Your task to perform on an android device: In the Medito app, In order to improve my meditation, I would want to listen to sounds of nature.
Image 0: 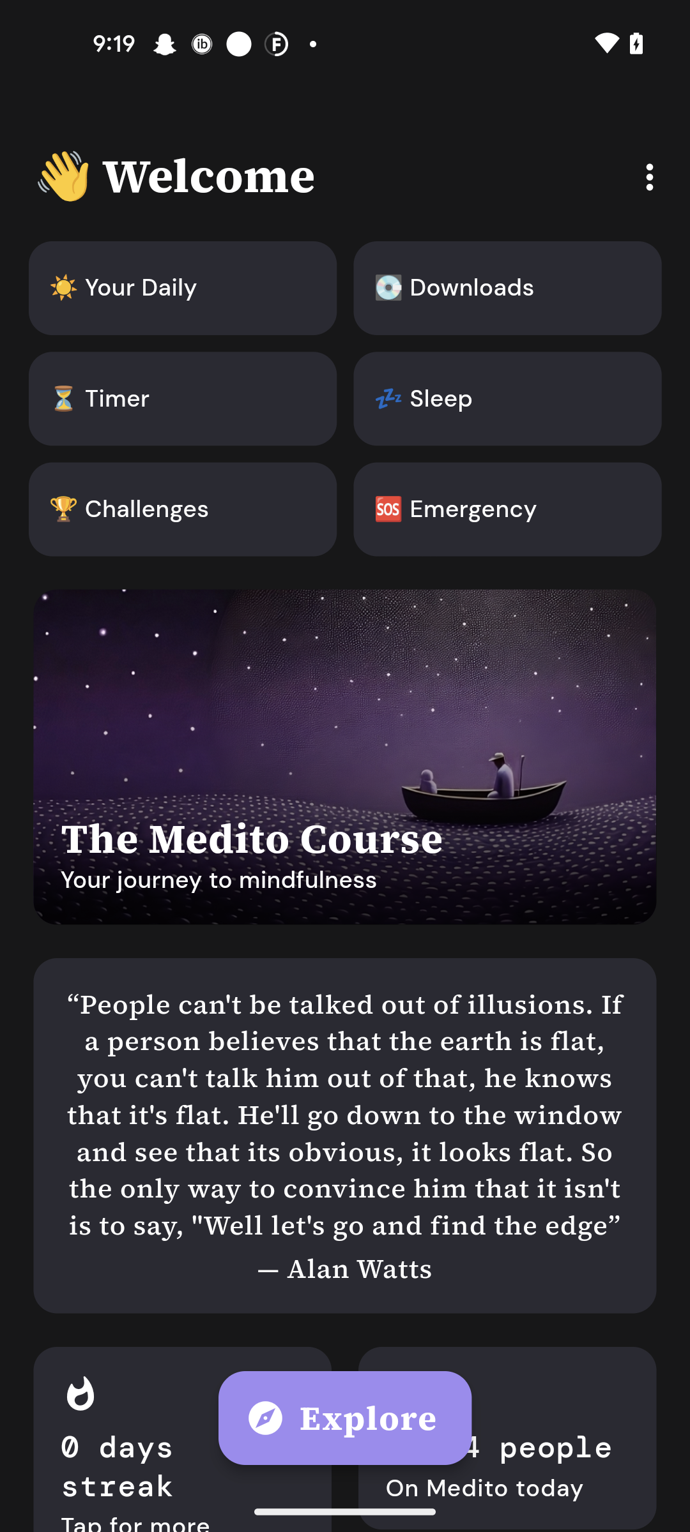
Click on the medito course 
Step 0: click (345, 757)
Image 1: 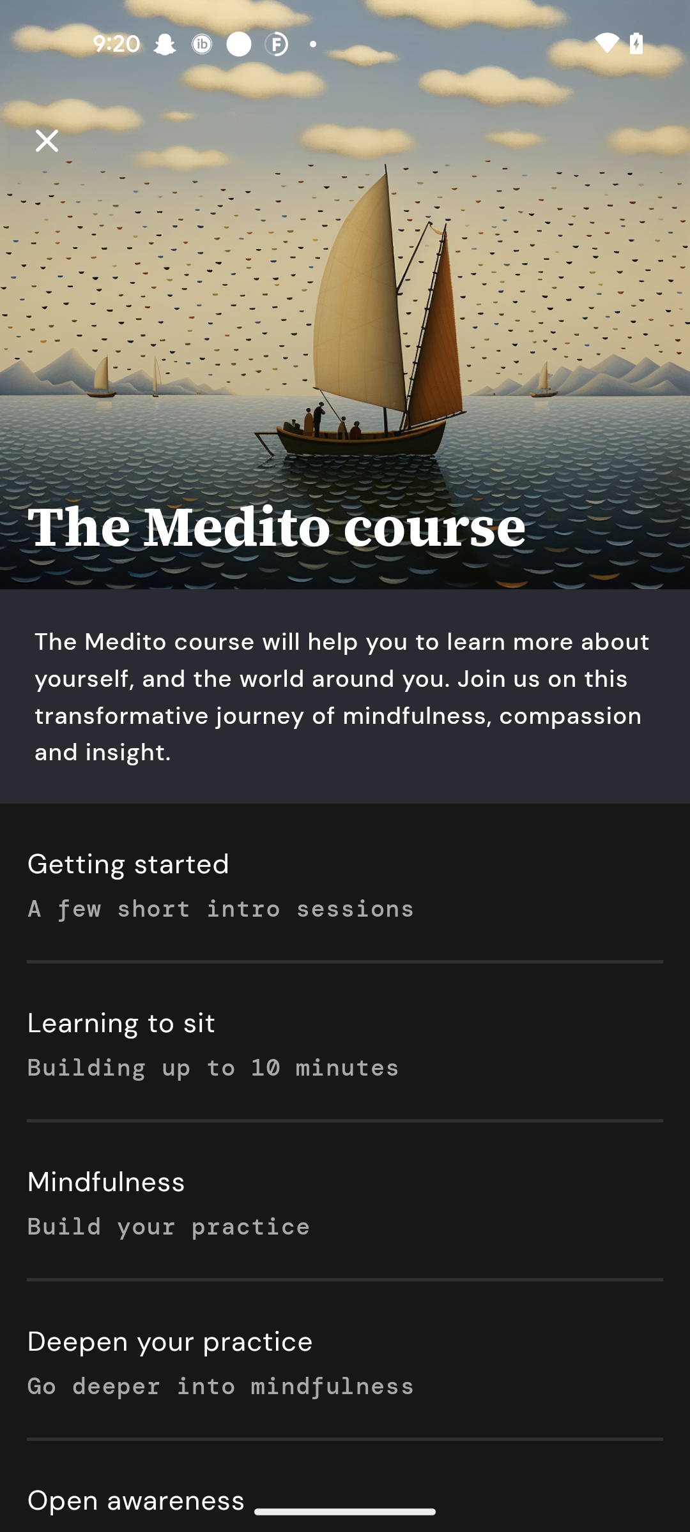
Click on the Getting stated 
Step 1: click (345, 882)
Image 2: 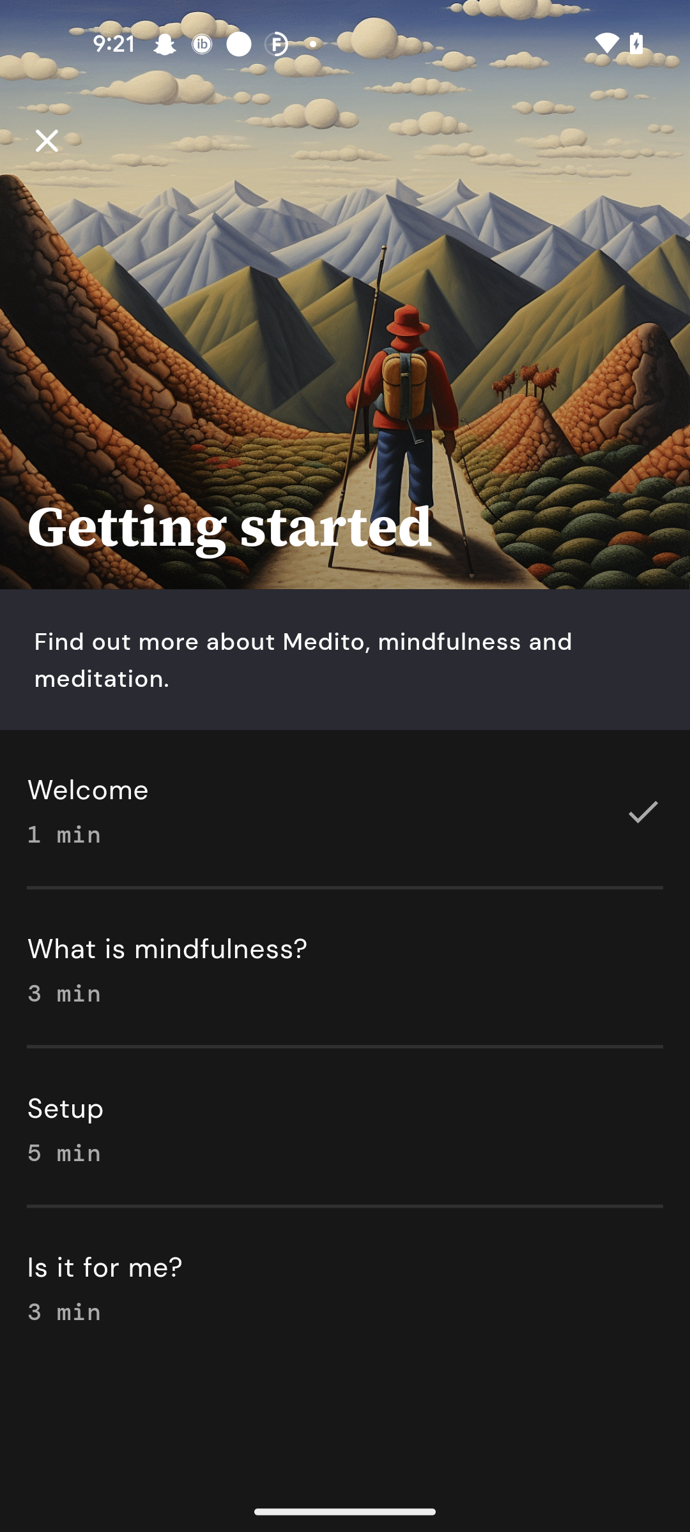
Click on the welcome 
Step 2: click (345, 807)